Your task to perform on an android device: Pause the current timer since it is no longer necessary
Image 0: 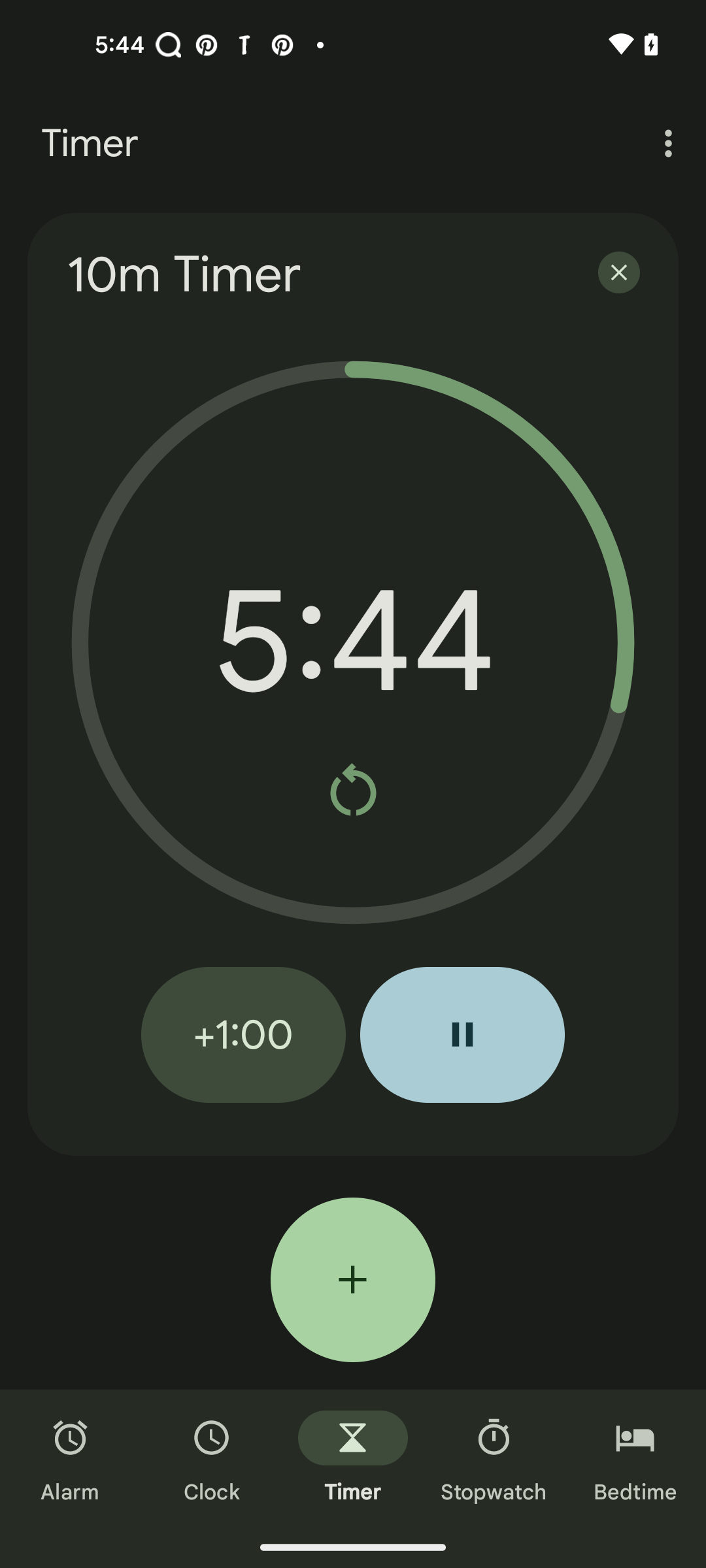
click on the pause button
Step 0: click (462, 1034)